Your task to perform on an android device: I plan to go to Westerpark in the morning, thus I want to find out how far it is for walking
Image 0: 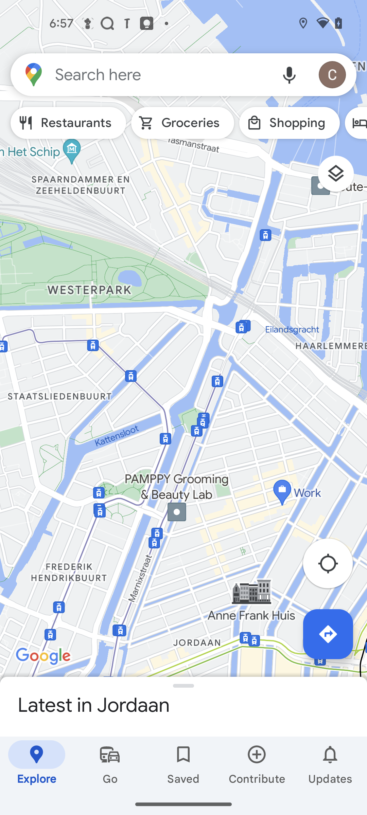
click on the search bar
Step 0: click (161, 74)
Image 1: 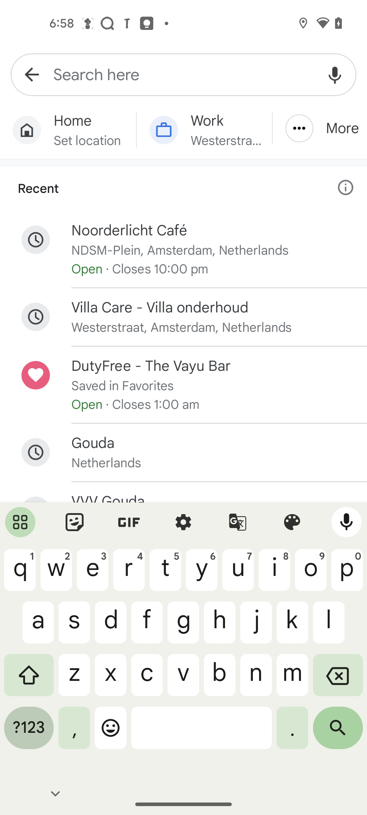
search for Westerpark
Step 1: type "Westerpark"
Image 2: 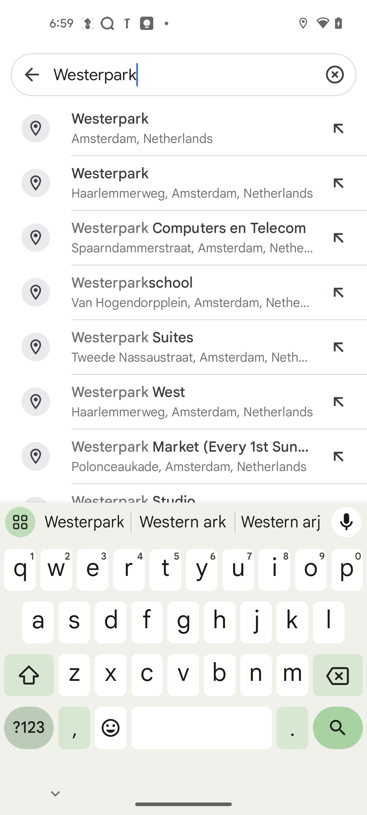
click on the first suggested result
Step 2: click (192, 128)
Image 3: 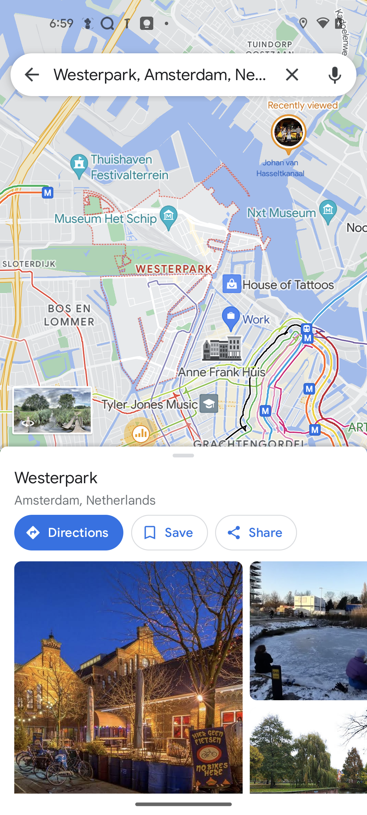
click on the direction
Step 3: click (69, 532)
Image 4: 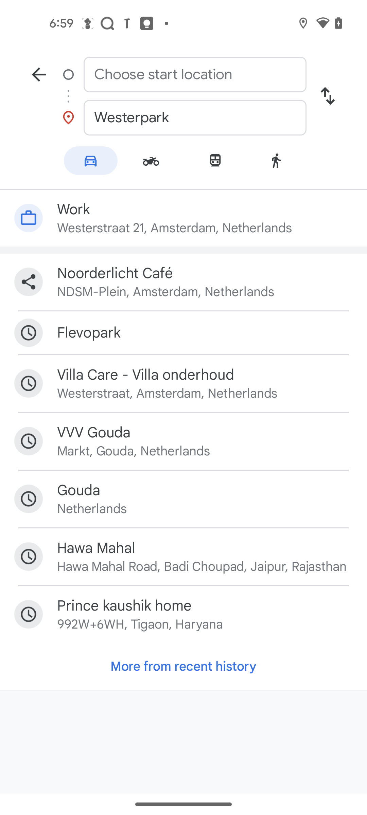
click on the work location
Step 4: click (205, 209)